Your task to perform on an android device: I need to fix my window hinges, therefore I want to look at the details of the Electric Hammer 2400W Multifunction Rotary.
Image 1: 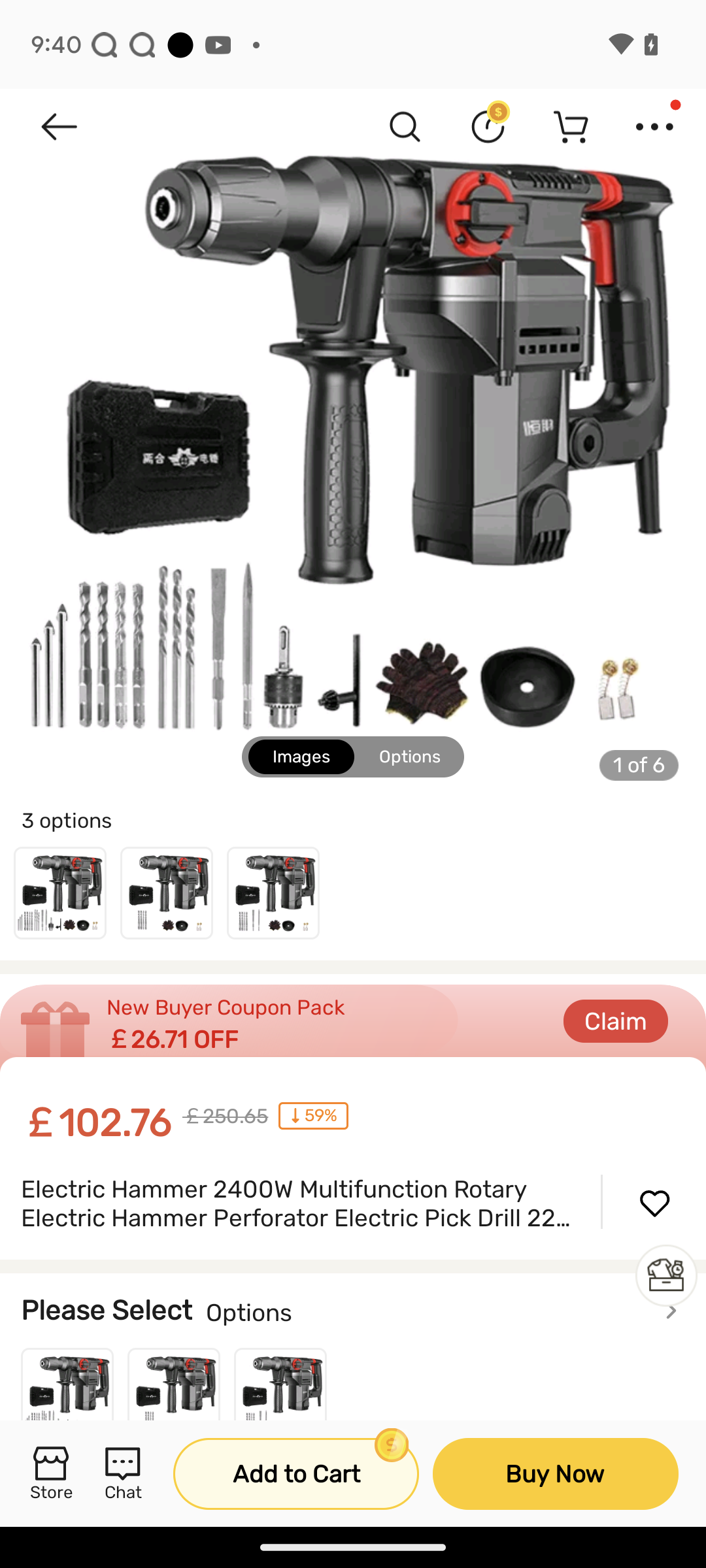
Swipe up to view details
Step 1: scroll down